Your task to perform on an android device: Open the OLX India app, start a conversation with the seller and send a message as Hi, Can we talk about the deal?
Image 0: 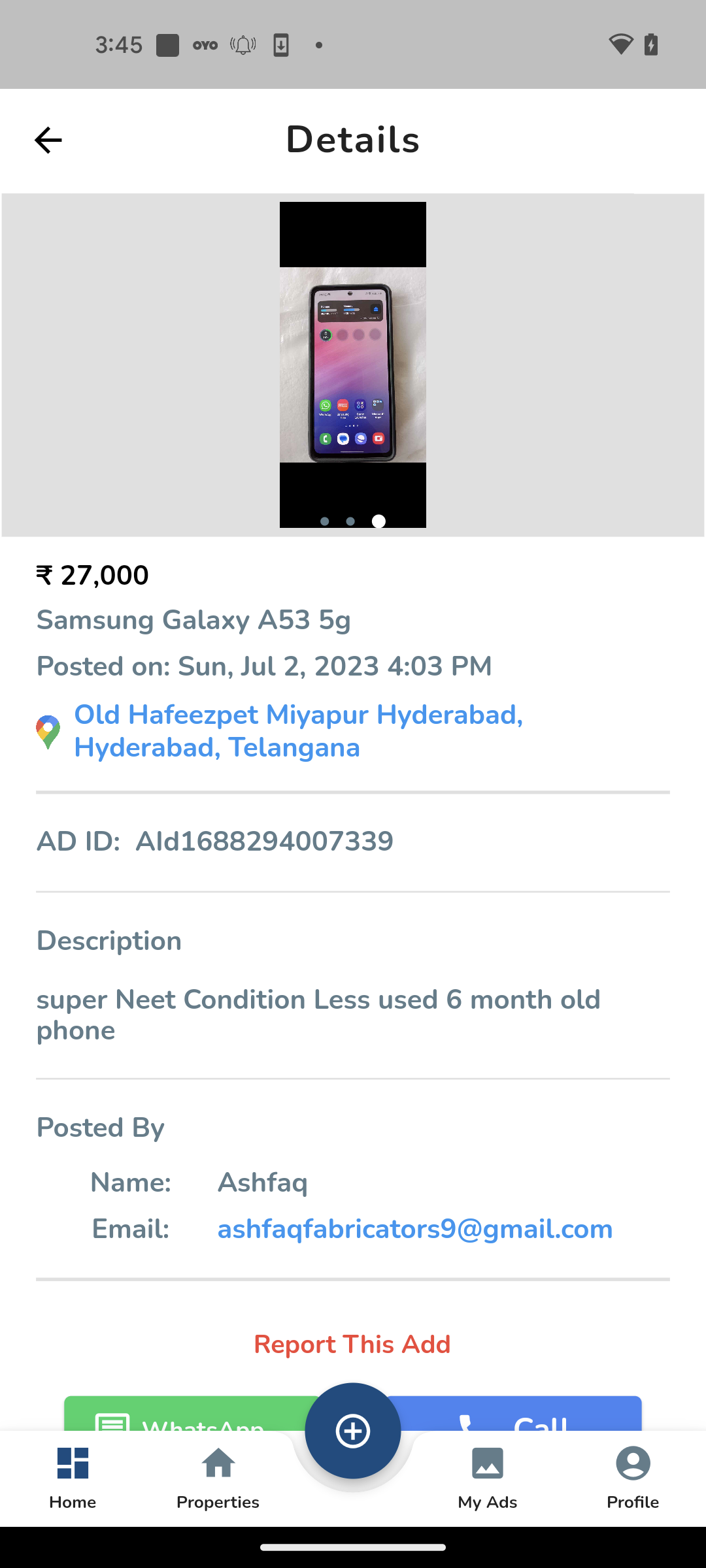
Open OLX India app
Step 0: open app "OLX India"
Image 1: 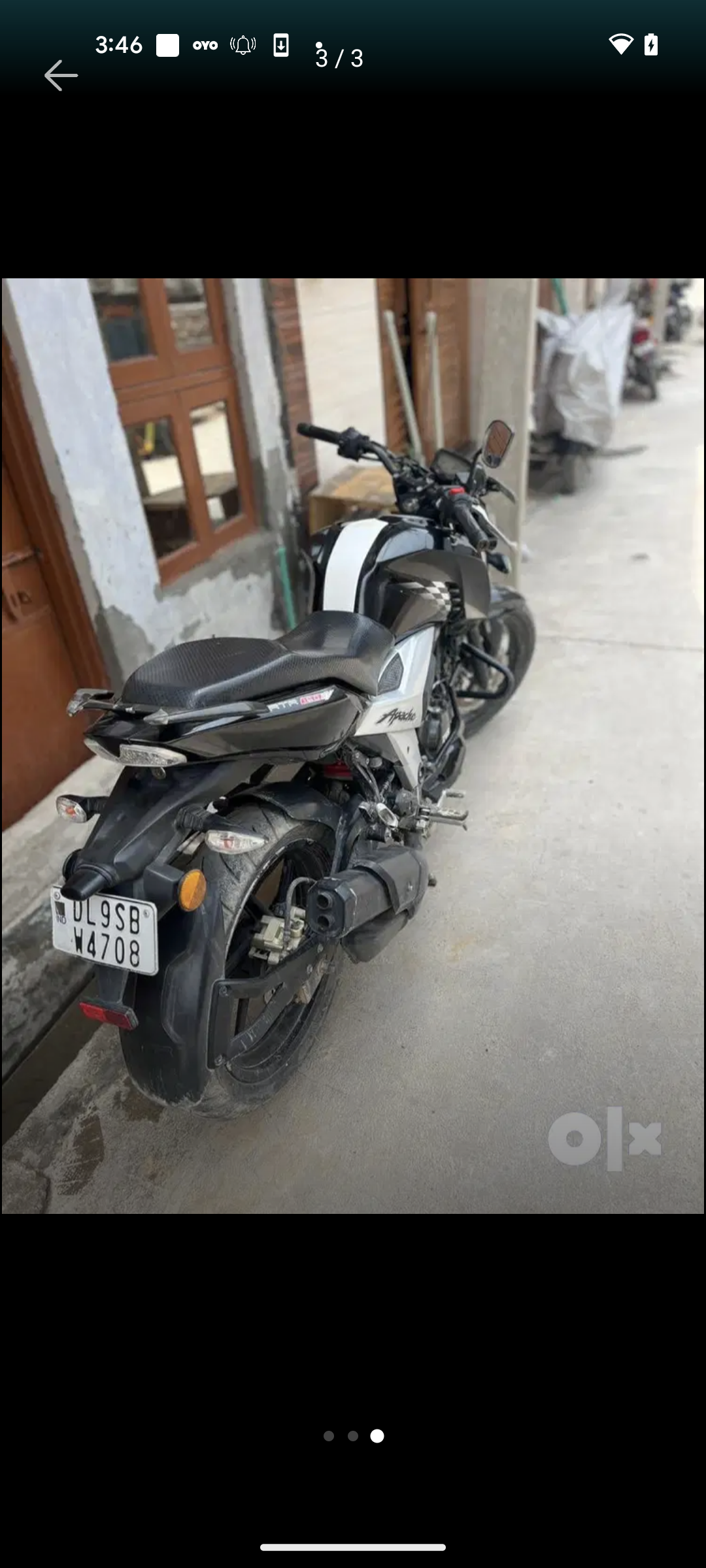
Go back to the previous page
Step 1: press back button
Image 2: 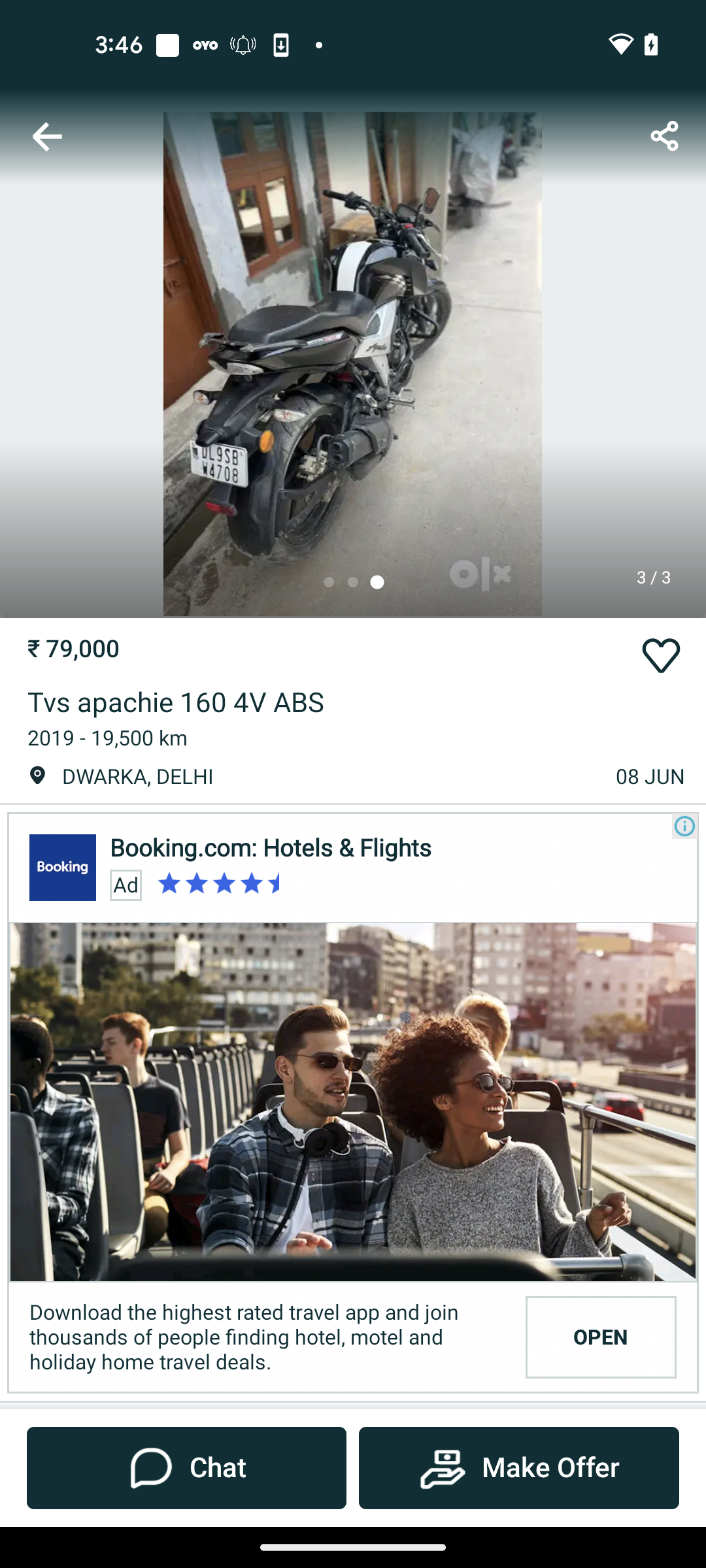
Click on the Chat option at the bottom left corner of the screen
Step 2: click (186, 1468)
Image 3: 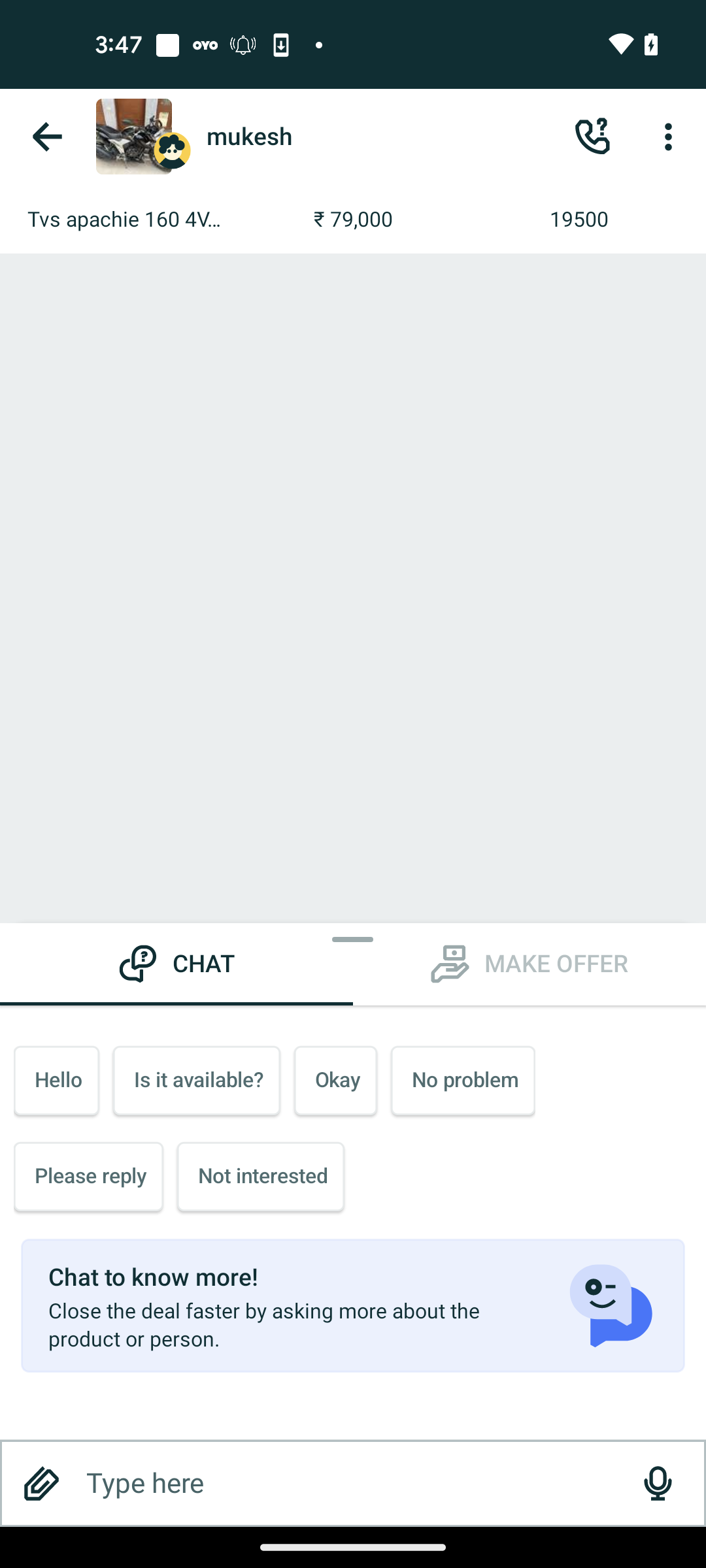
Click on the Text bar at the bottom of the screen
Step 3: click (348, 1483)
Image 4: 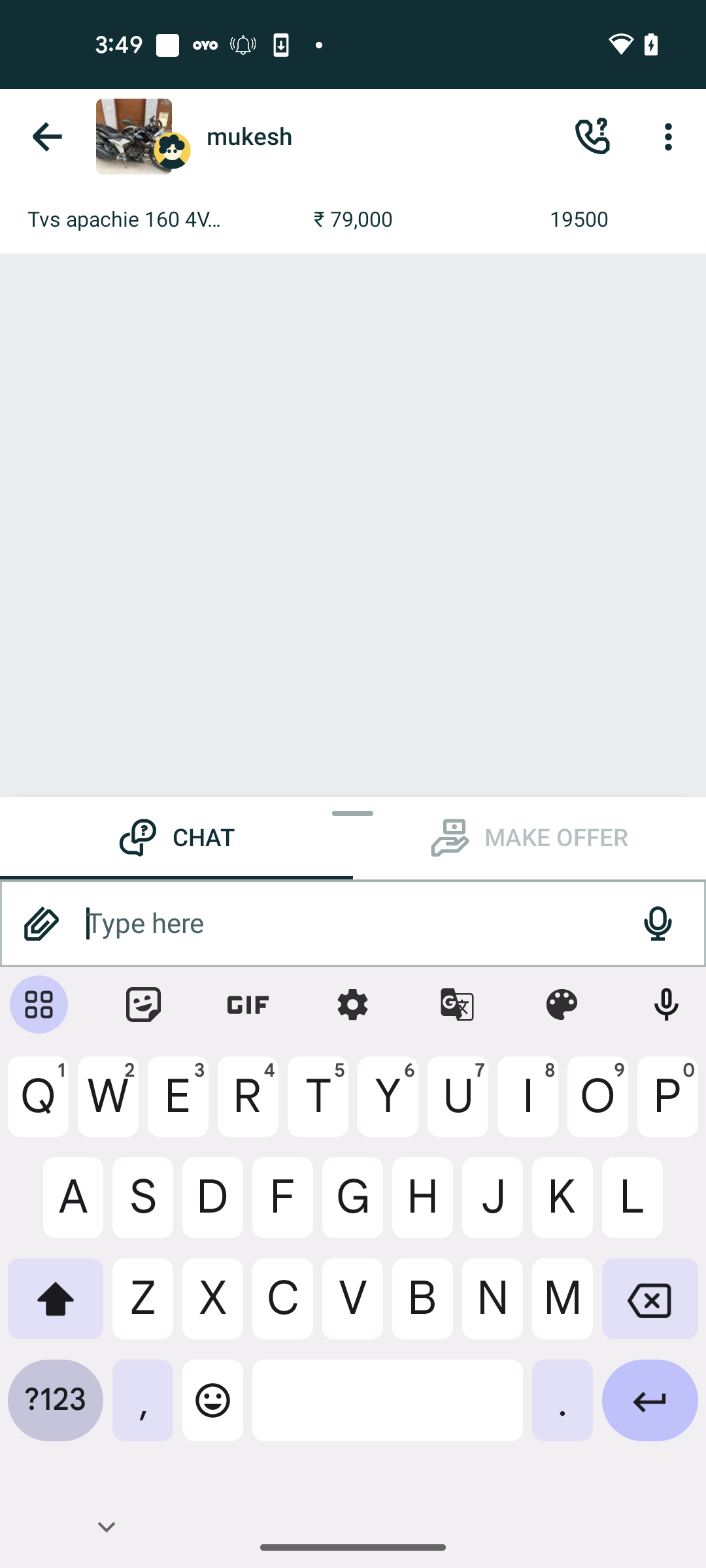
Type a message as Hi, Can we talk about the deal?
Step 4: type "Hi, Can we talk about the deal?"
Image 5: 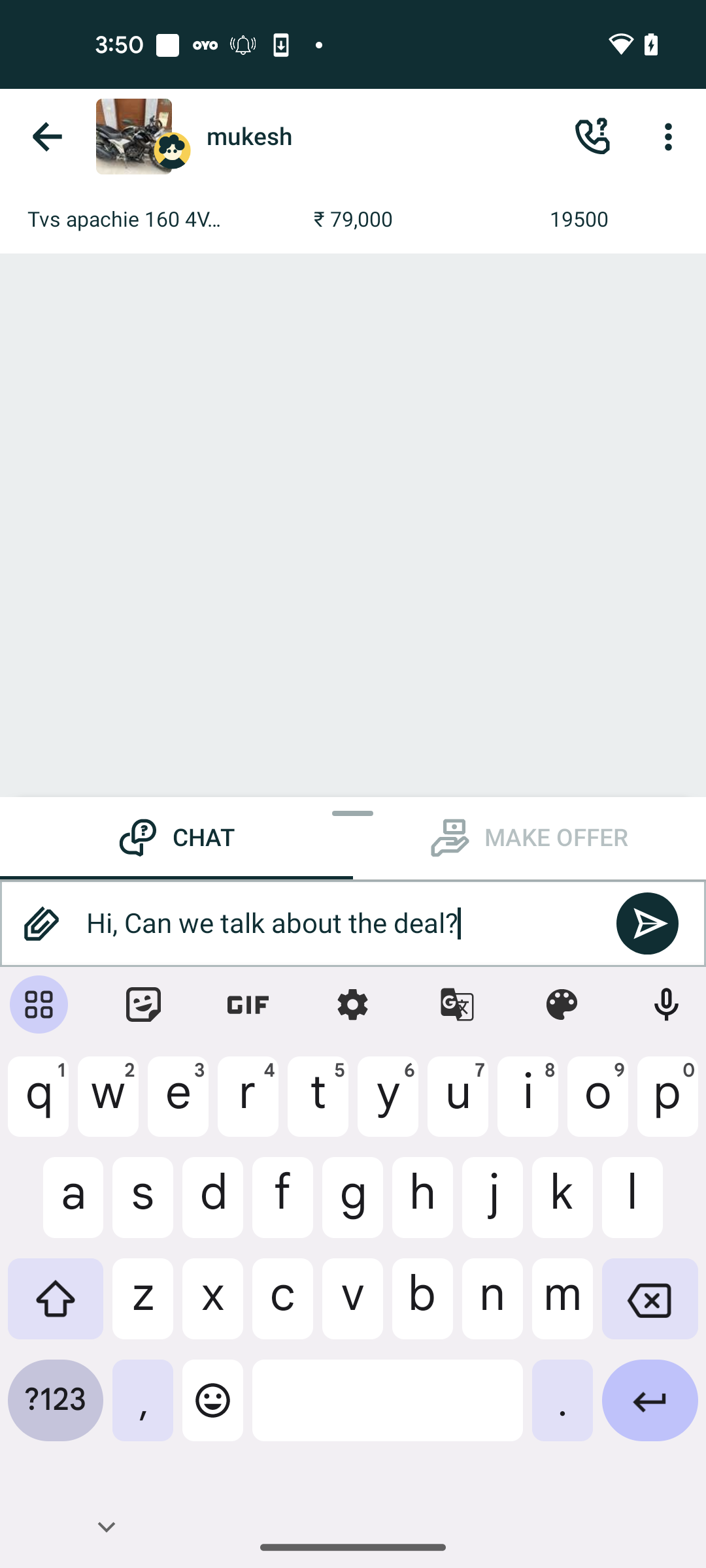
Click on the send icon
Step 5: click (646, 923)